Your task to perform on an android device: I am in need of a break off from all this stressful work . and finding Abu Dhabi to be the accurate place for the same , Find a property at Abu Dhabi under the UAE flag in Trovit Homes app
Image 0: 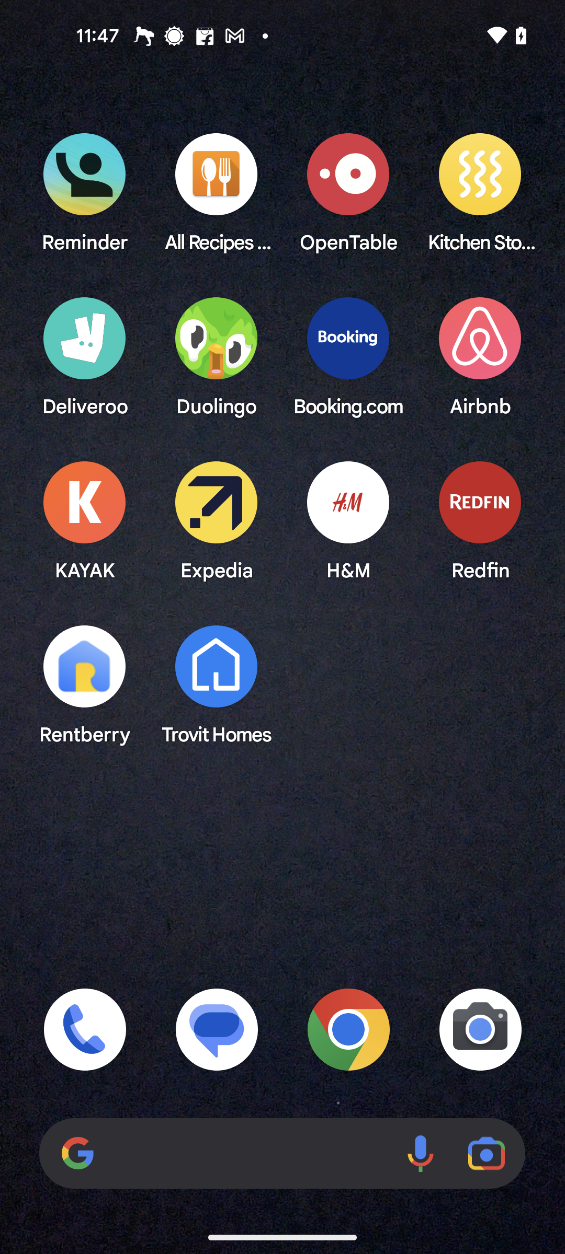
Open the Trovit Homes app
Step 0: open app "Trovit Homes"
Image 1: 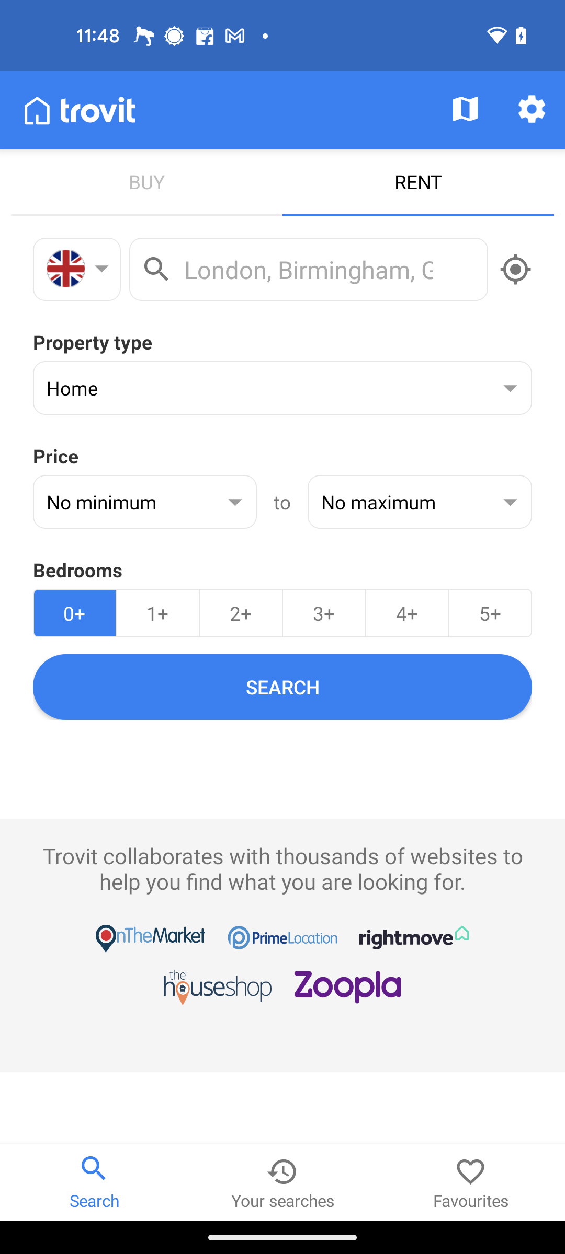
Click on the Drop down button of the flag
Step 1: click (93, 261)
Image 2: 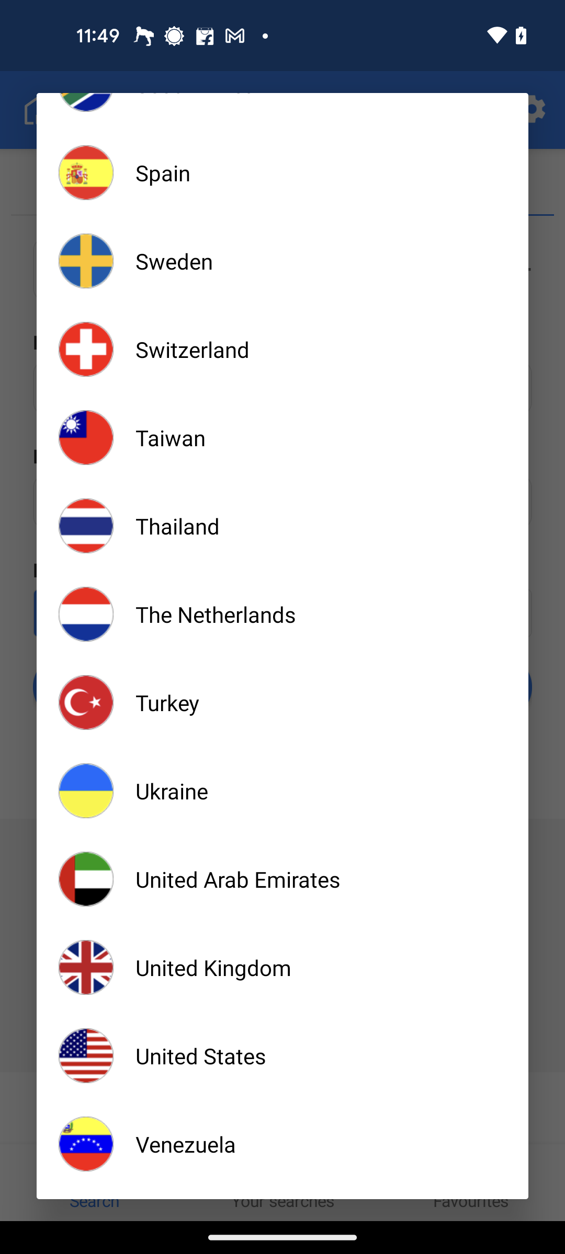
Select the United Arab Emirates flag
Step 2: click (321, 879)
Image 3: 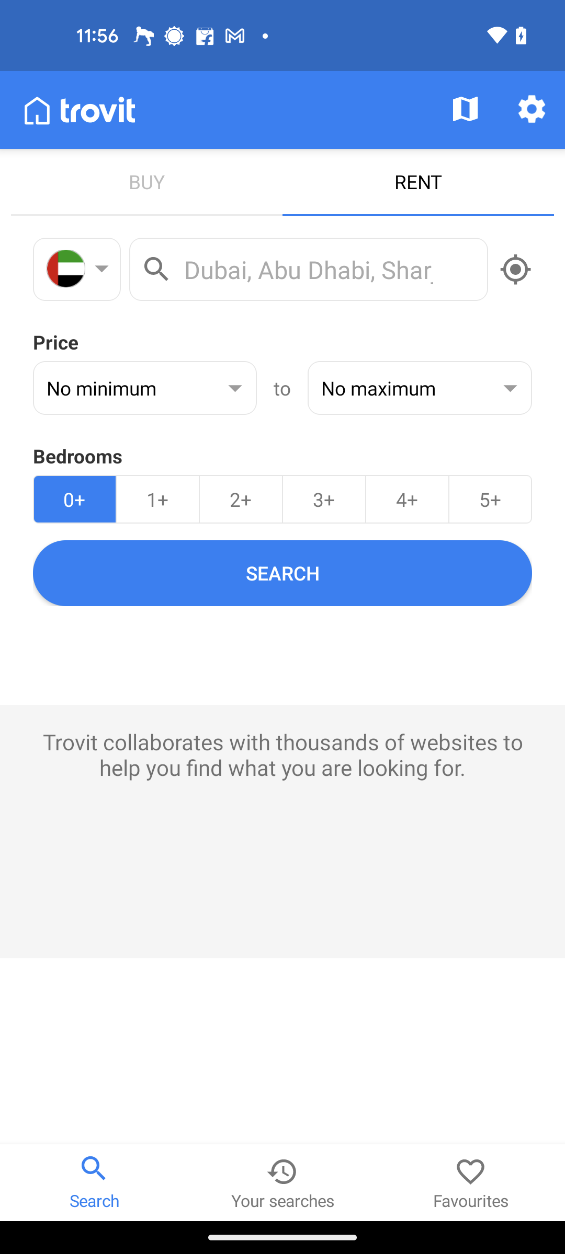
Select the United Arab Emirates flag
Step 3: click (172, 878)
Image 4: 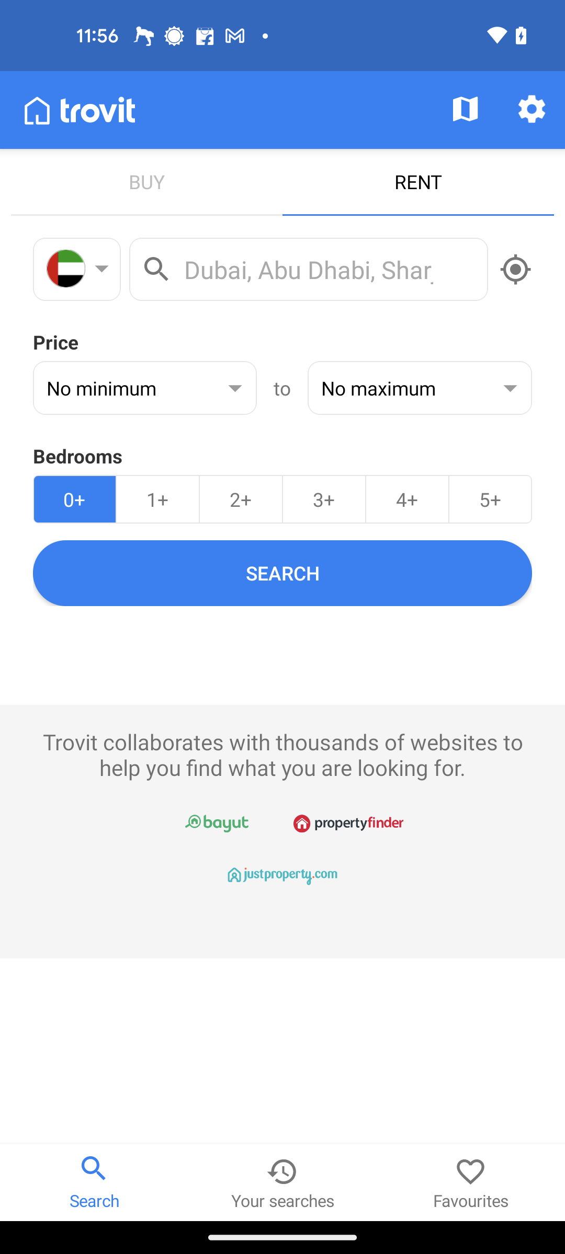
Go to the search bar
Step 4: click (308, 269)
Image 5: 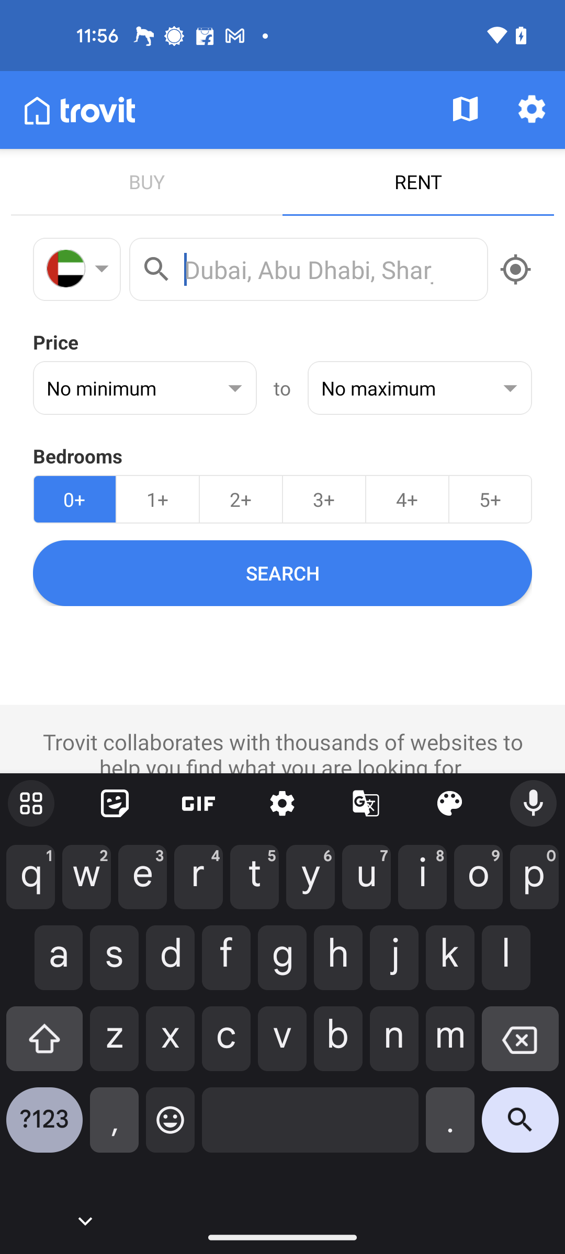
Type Abu Dhabi in the search bar
Step 5: type "Abu Dhabi"
Image 6: 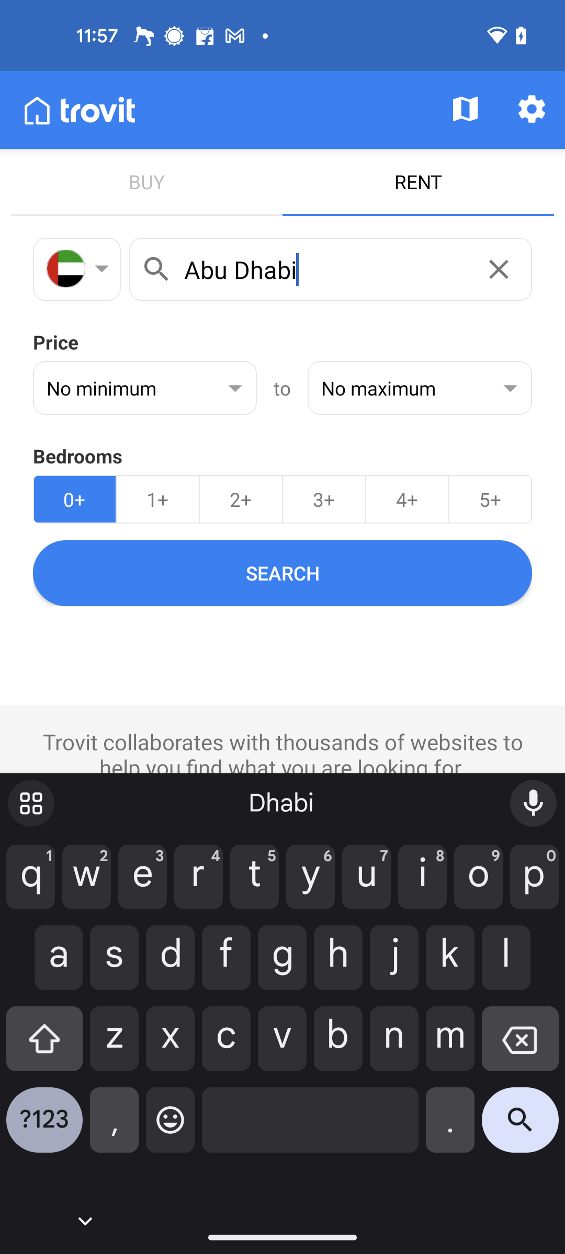
Click on the search button
Step 6: click (282, 573)